Your task to perform on an android device: Open the Google Translator app and translate 'Who can see through your eyes' from English to Spanish.
Image 0: 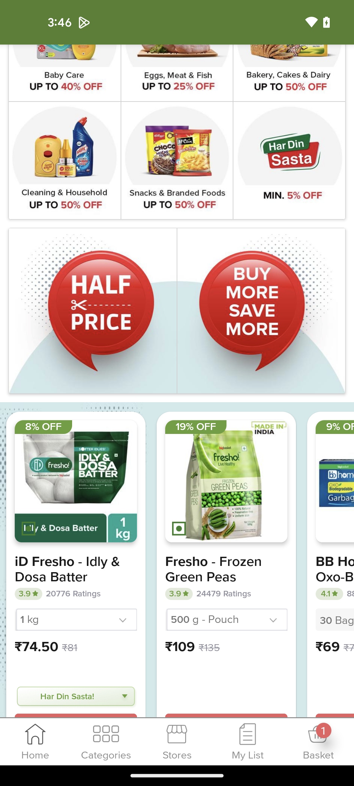
Open Google translator app
Step 0: open app "Translate"
Image 1: 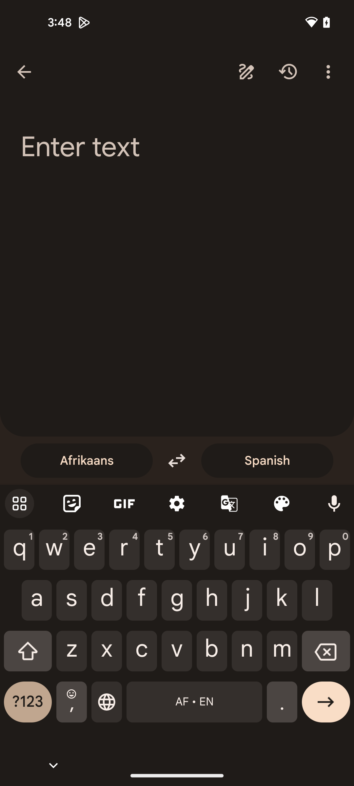
Search for Who can see through your eyes
Step 1: type "Who can see through your eyes"
Image 2: 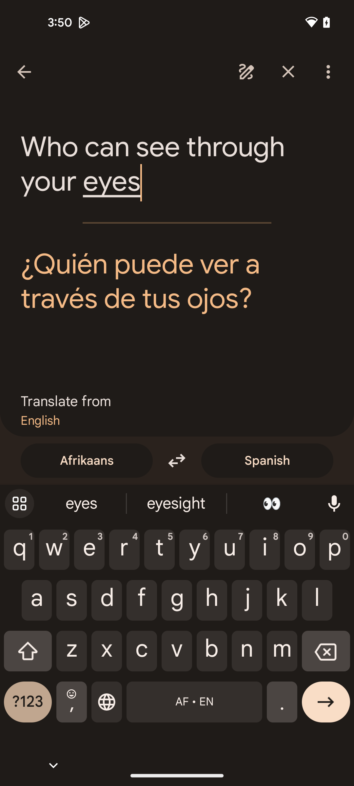
Select English as source language
Step 2: click (180, 421)